Your task to perform on an android device: I have an important file named agents.txt saved in the storage of my phone that I'd like to upload to dropbox drive.
Image 0: 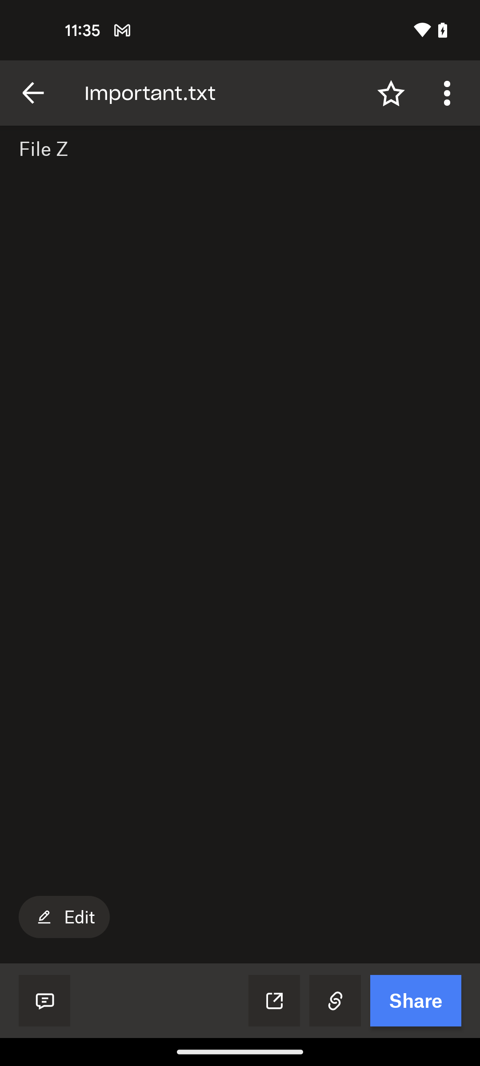
go back
Step 0: press back button
Image 1: 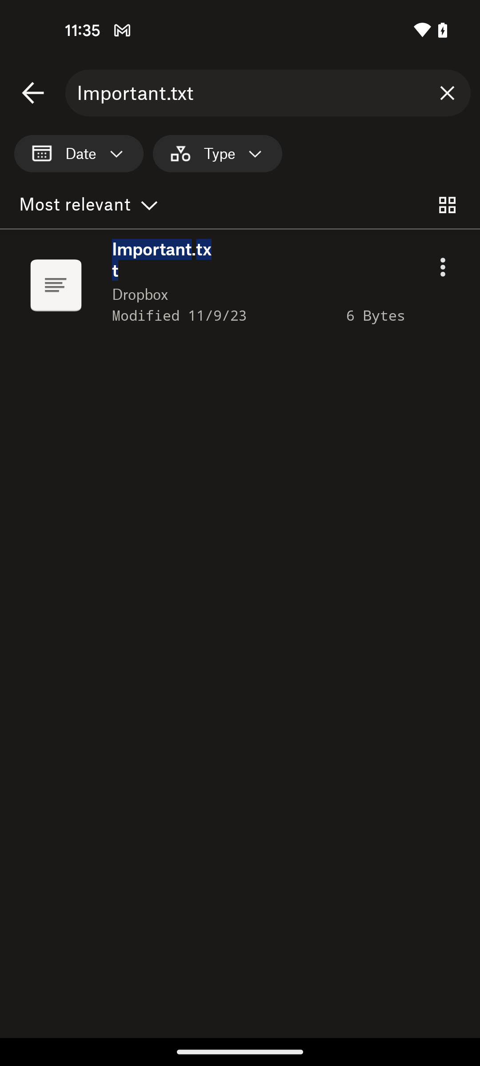
go back again
Step 1: press back button
Image 2: 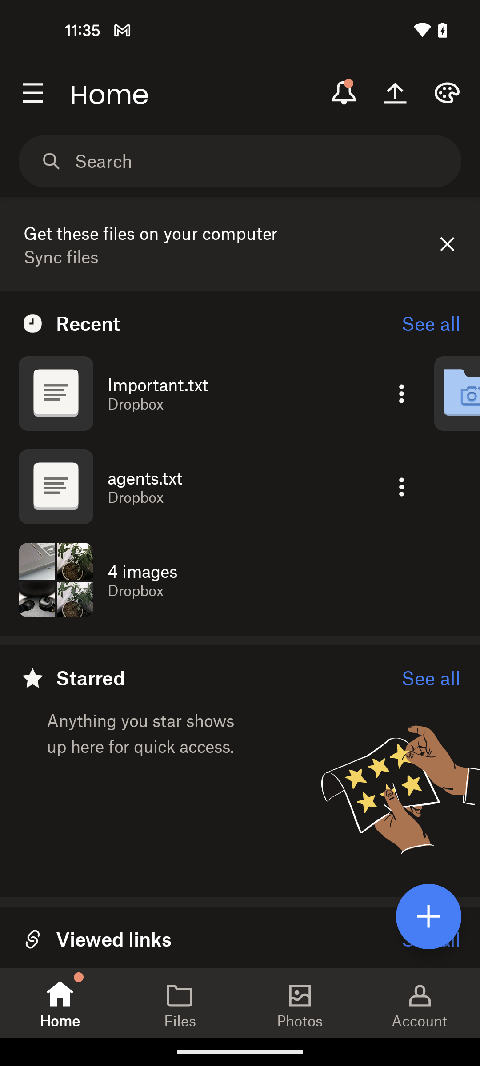
click on the add icon
Step 2: click (428, 916)
Image 3: 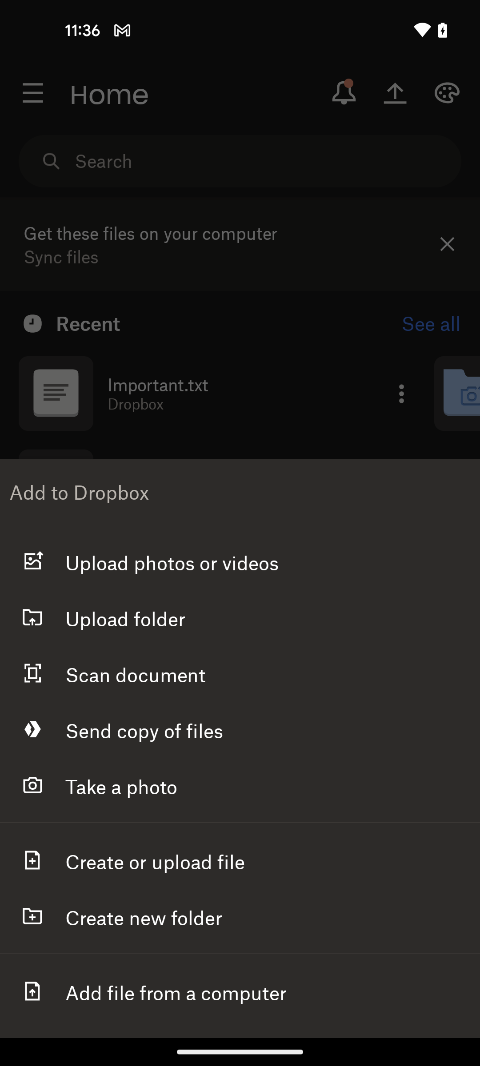
click on Create or upload file option
Step 3: click (155, 860)
Image 4: 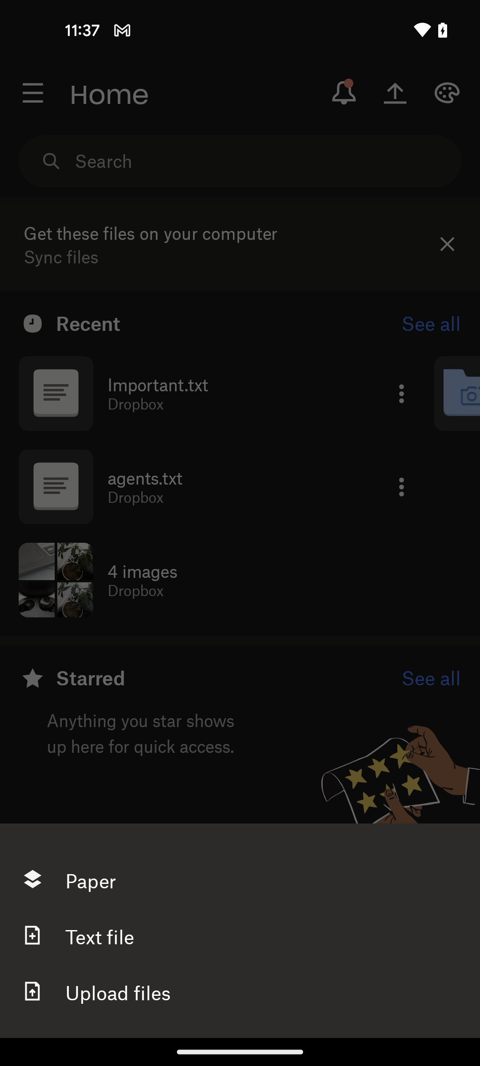
click on the upload files option
Step 4: click (118, 991)
Image 5: 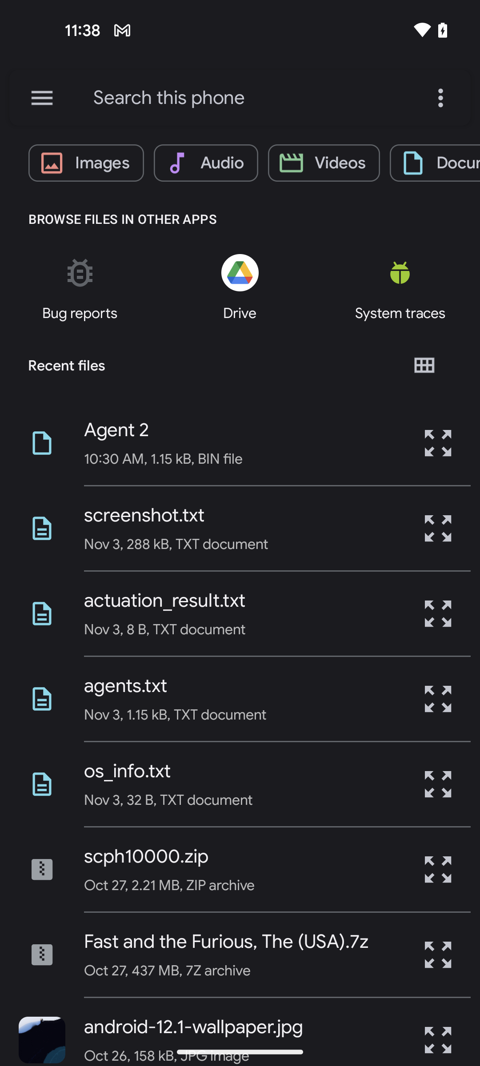
click on the agents.txt file
Step 5: click (125, 686)
Image 6: 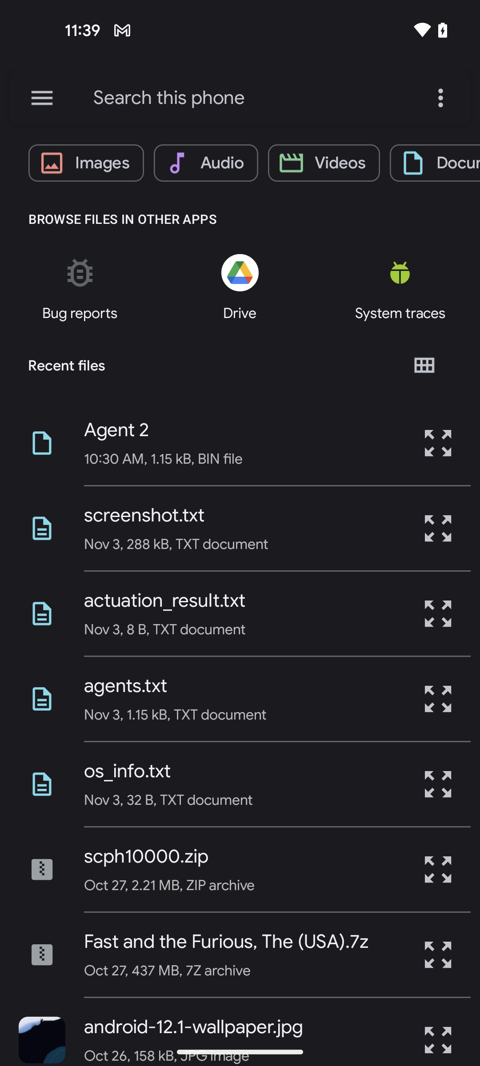
click on the agents.txt file
Step 6: wait